Your task to perform on an android device: I want to create a new document with the title New Project in the OfficeSuite app.
Image 0: 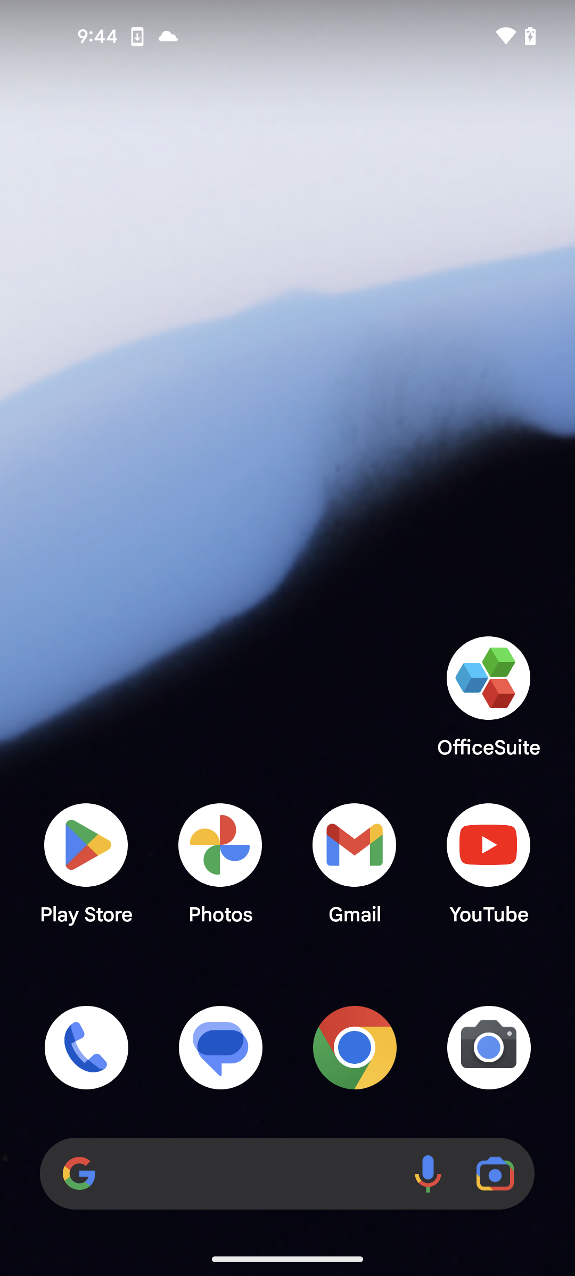
open the OfficeSuite app
Step 0: open app "OfficeSuite"
Image 1: 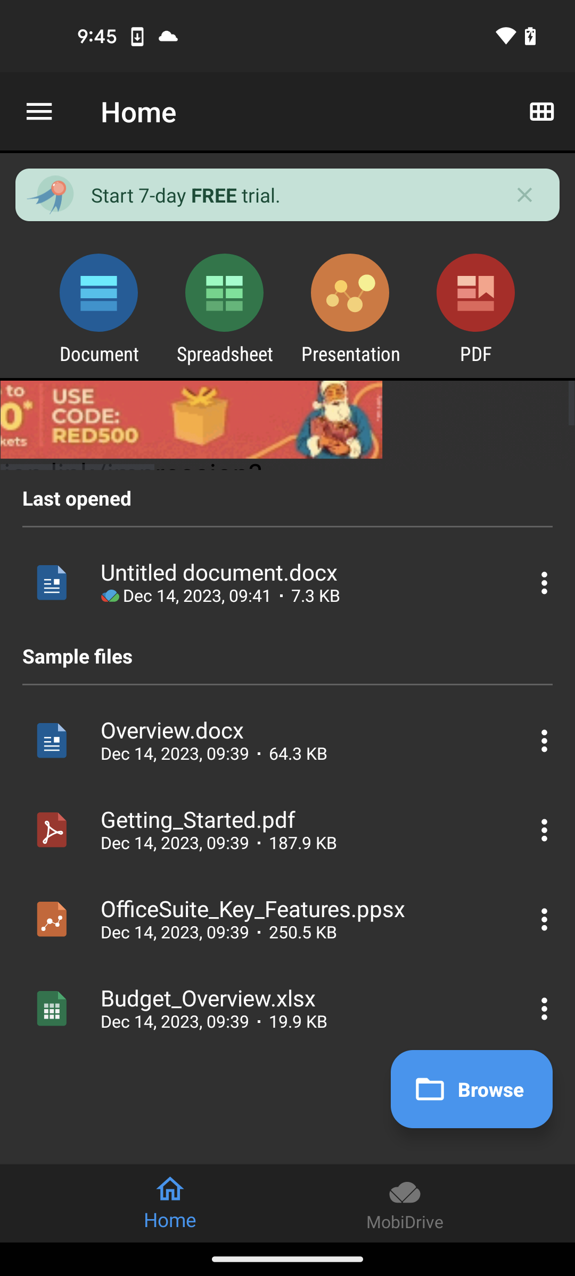
click on menu bar icon 
Step 1: click (39, 111)
Image 2: 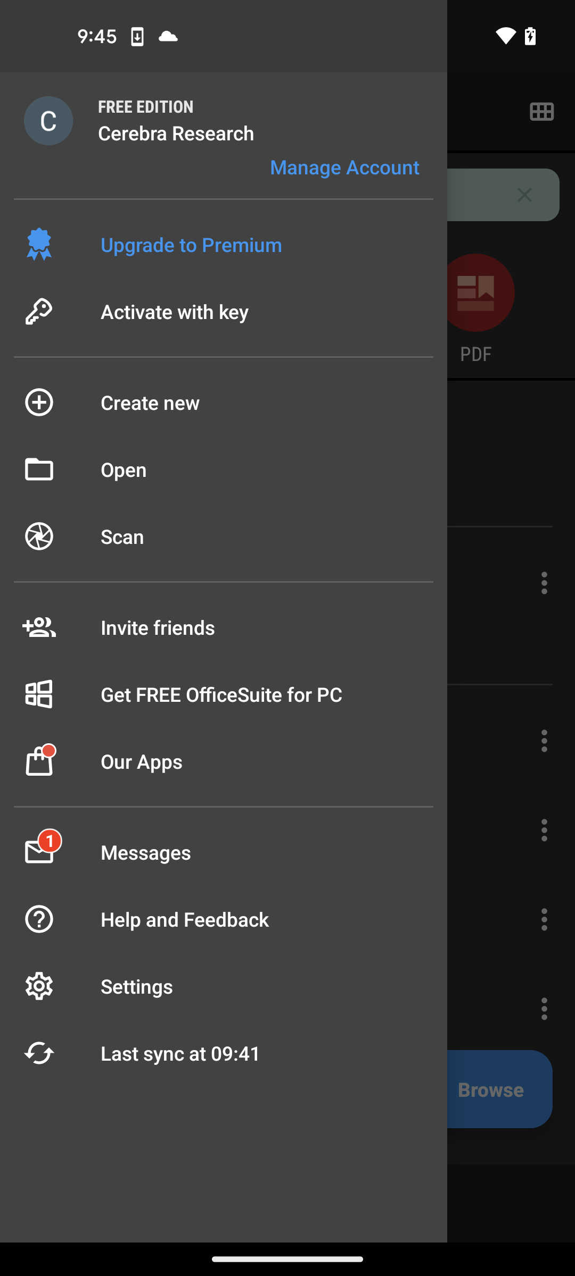
click on Create new option
Step 2: click (257, 402)
Image 3: 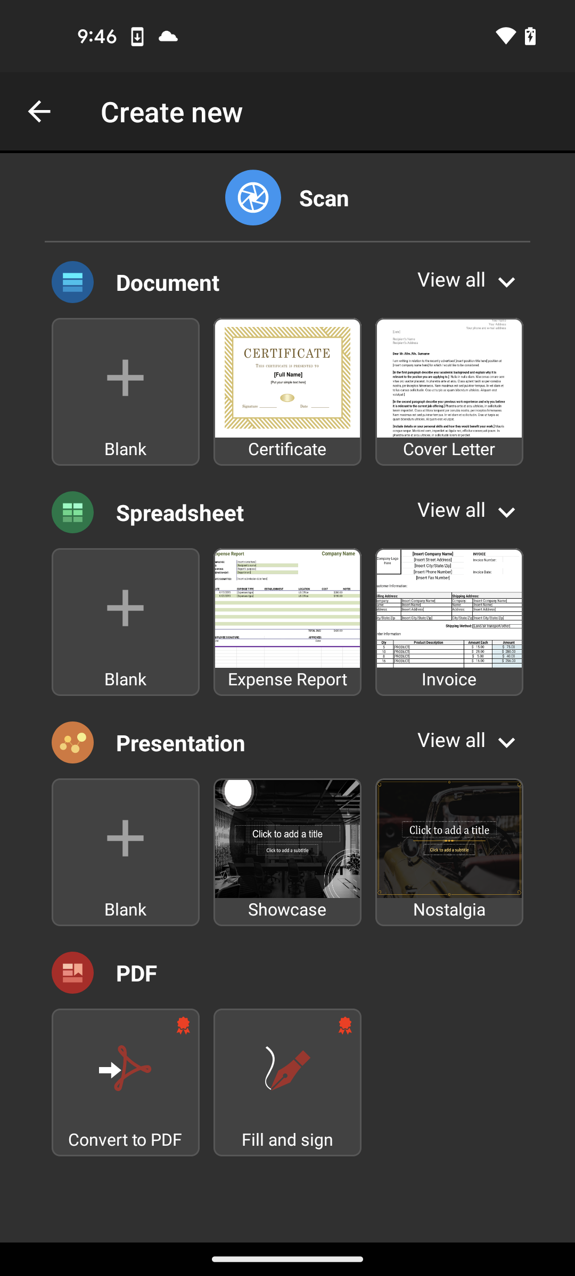
click on Blank
Step 3: click (125, 375)
Image 4: 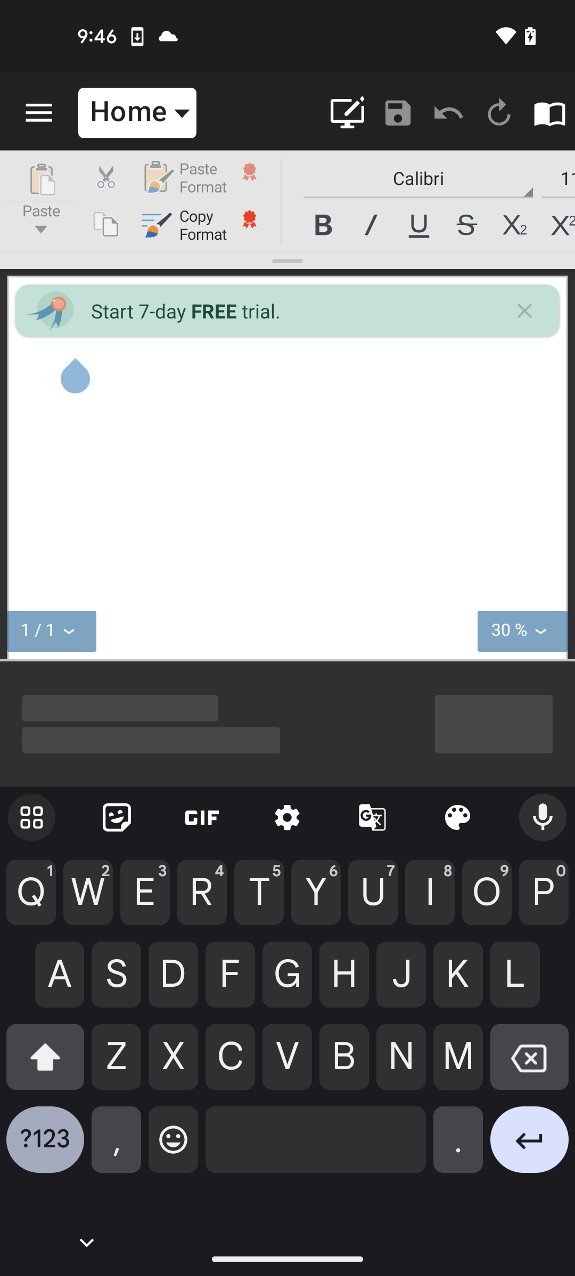
type New Project
Step 4: wait
Image 5: 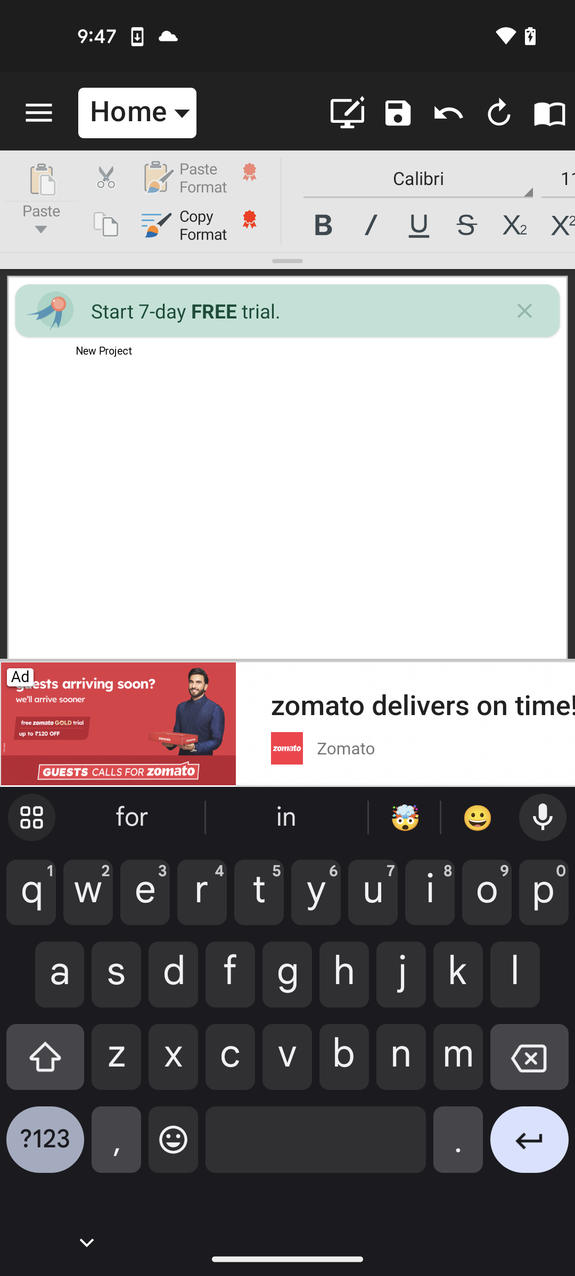
click on save icon
Step 5: click (393, 113)